Your task to perform on an android device: Play the song "Ricci Ricci" by Tito Puente on the Boomplay app.
Image 1: 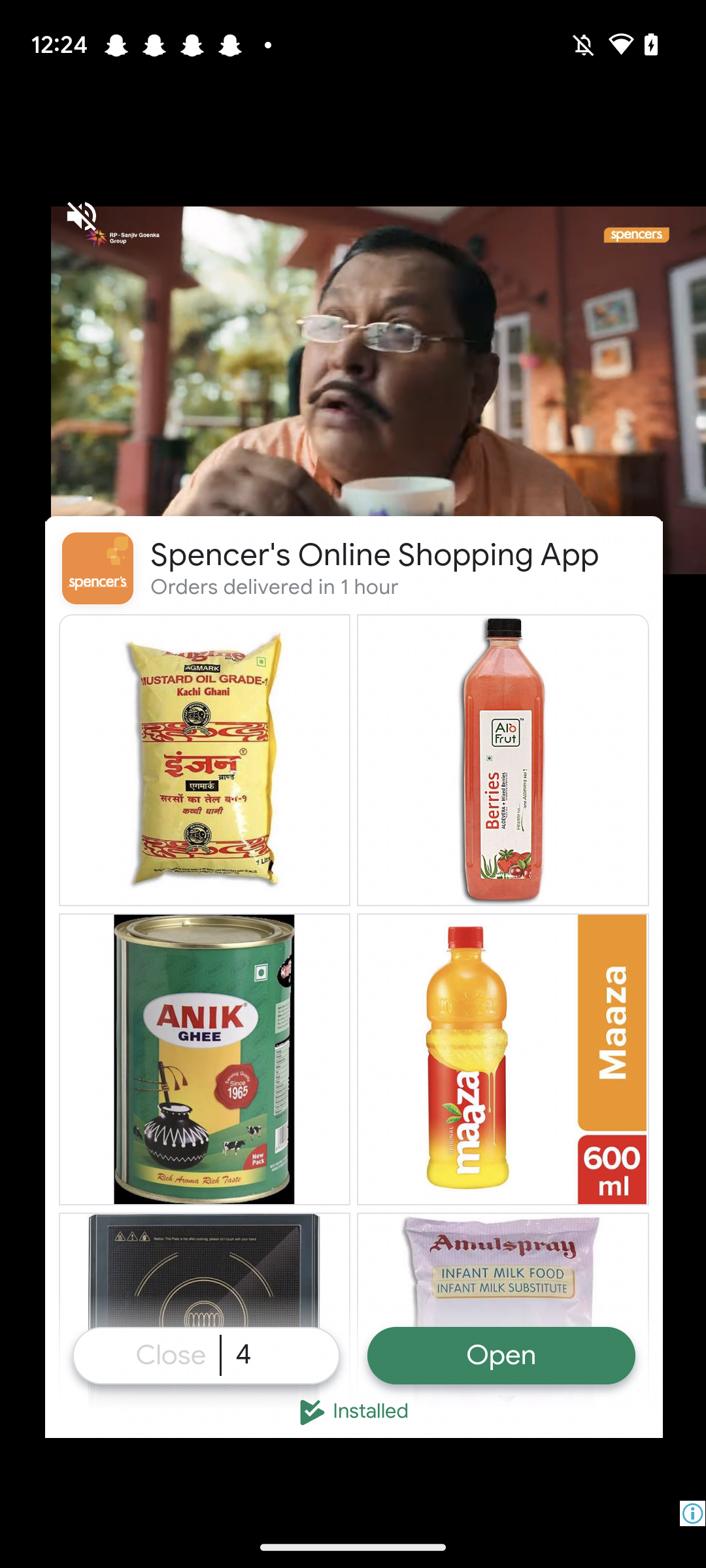
Click on the "Ricci Ricci" song tab
Step 1: wait